Your task to perform on an android device: open the Google Translate app, Hey, my name is Mohan. Translate English into Spanish.
Image 0: 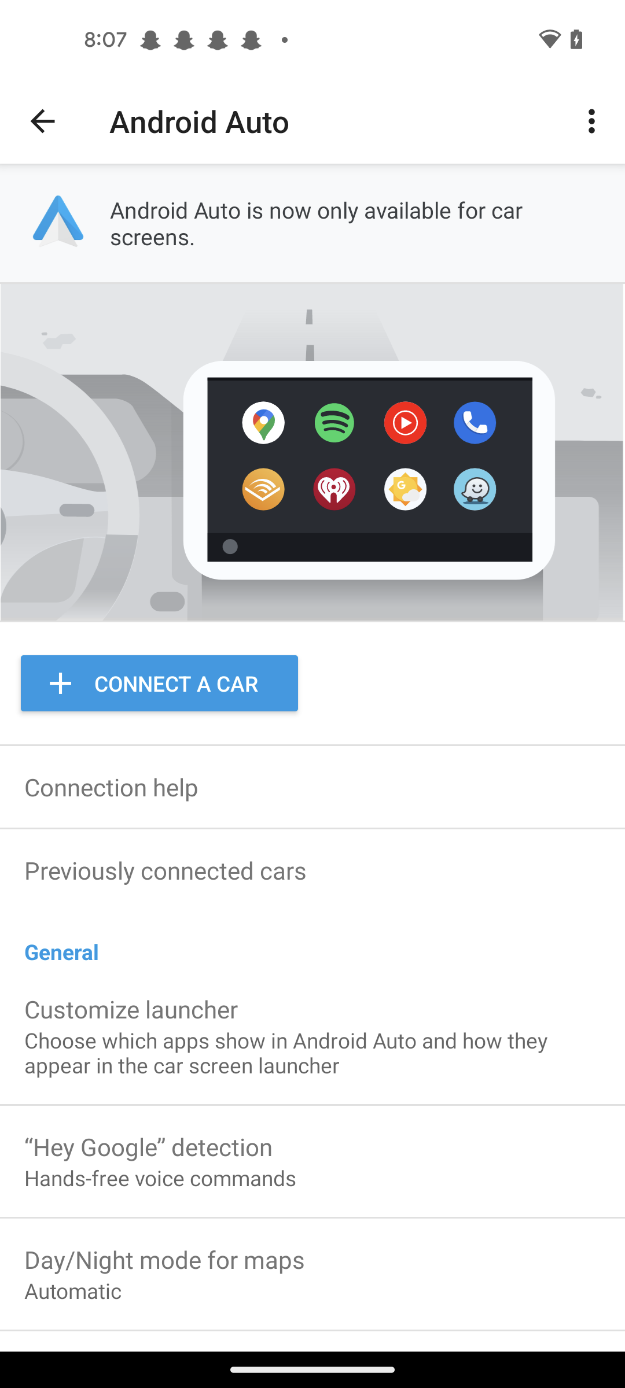
open google Translate app
Step 0: open app "Translate"
Image 1: 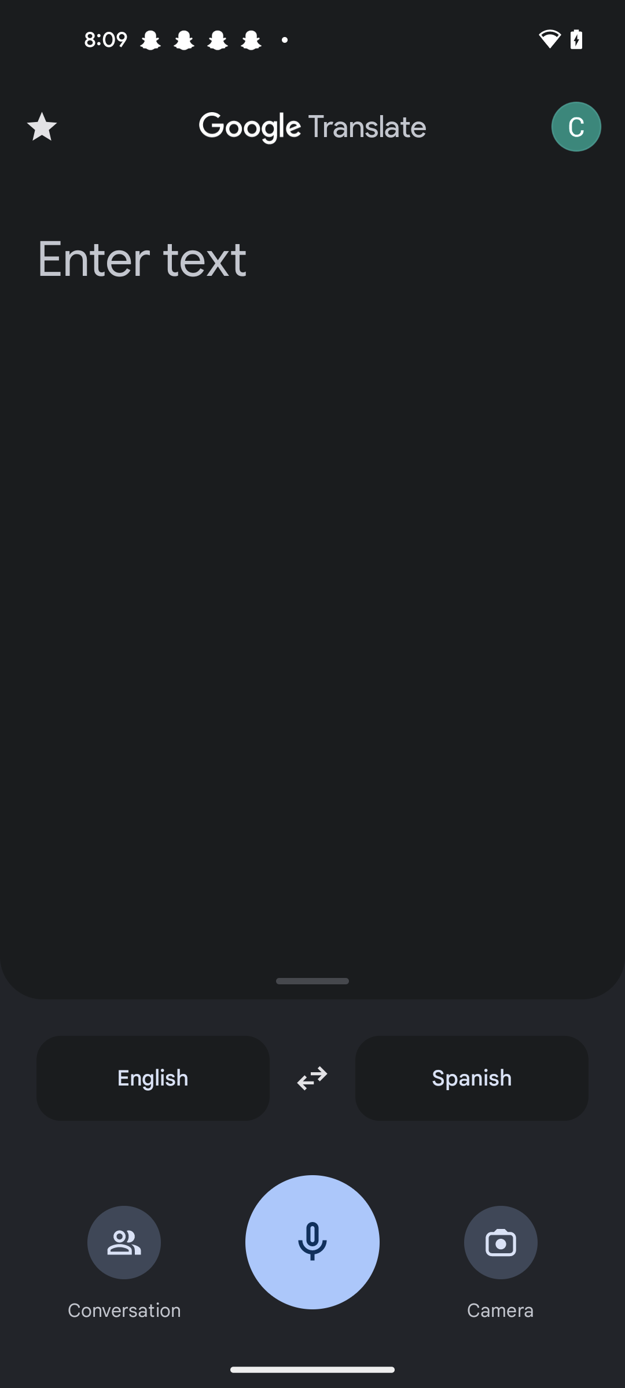
Click on the Enter text  
Step 1: click (142, 260)
Image 2: 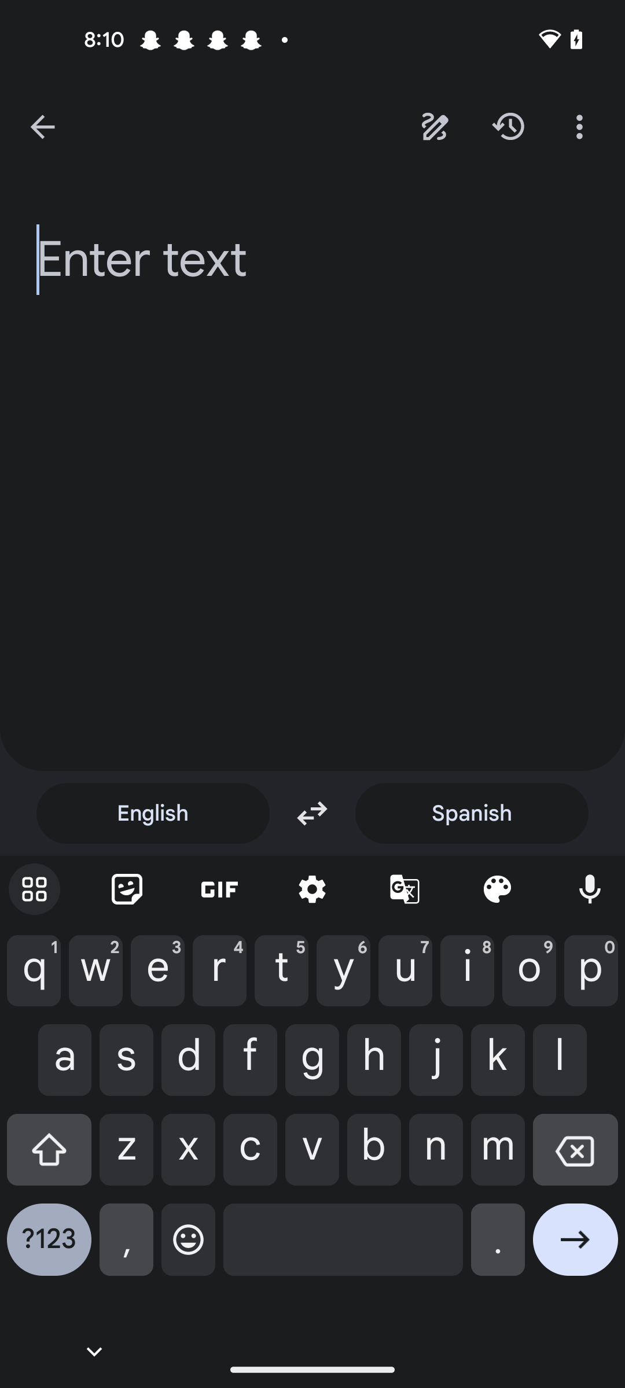
Enter translate as  Hey, my name is Mohan.
Step 2: type "Hey, my name is Mohan."
Image 3: 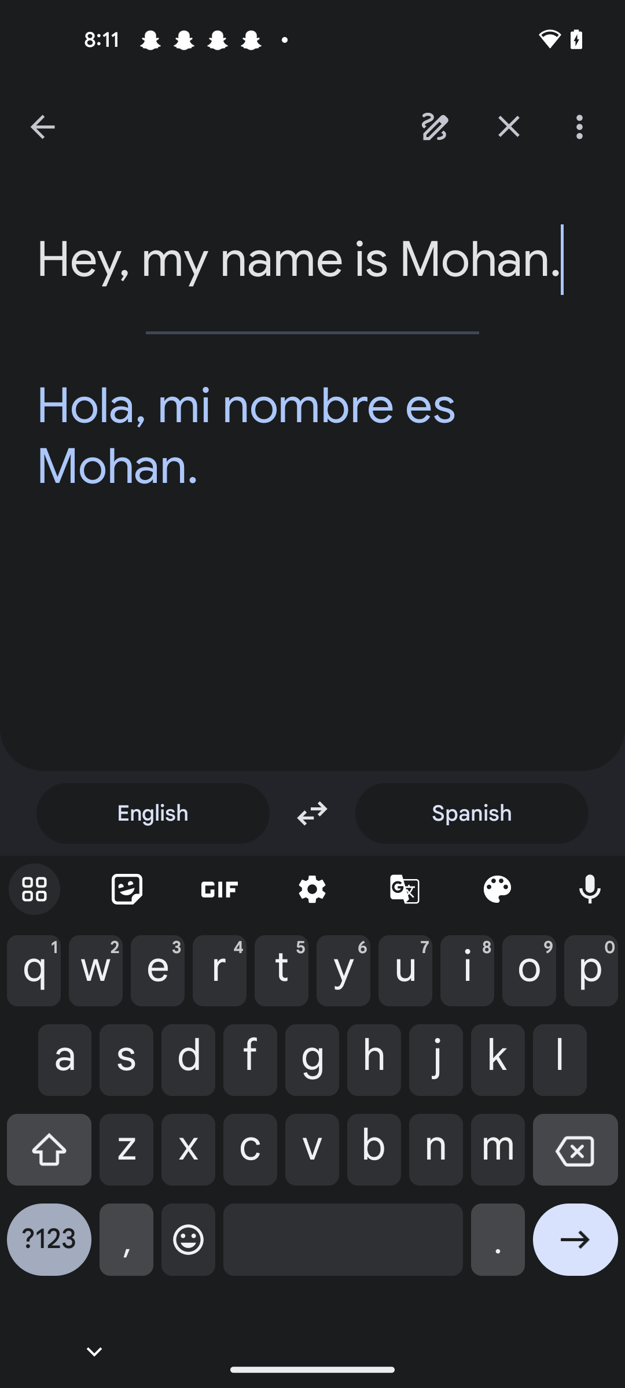
Click on the enter icon at the bottom right corner of the screen 
Step 3: click (575, 1248)